Your task to perform on an android device: Compare the exchange rates for 1W to 1M in the XE converter app 
Image 0: 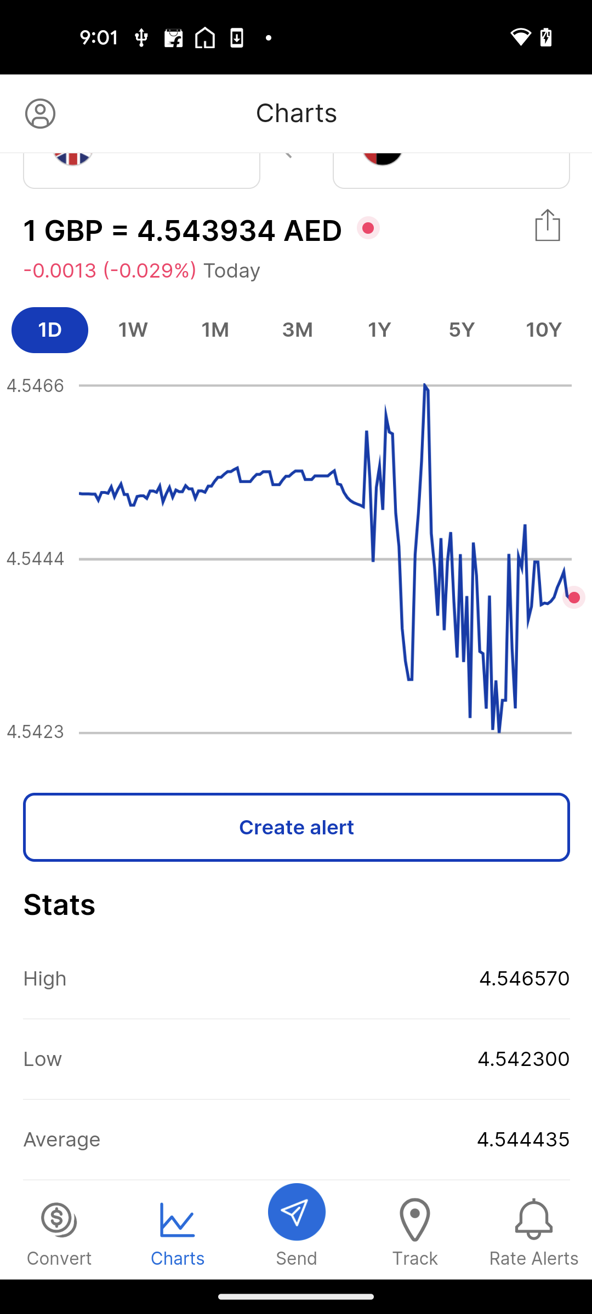
click on the 1W button above the chart
Step 0: click (133, 329)